Your task to perform on an android device: I want to open the first untitled document in google docs app
Image 0: 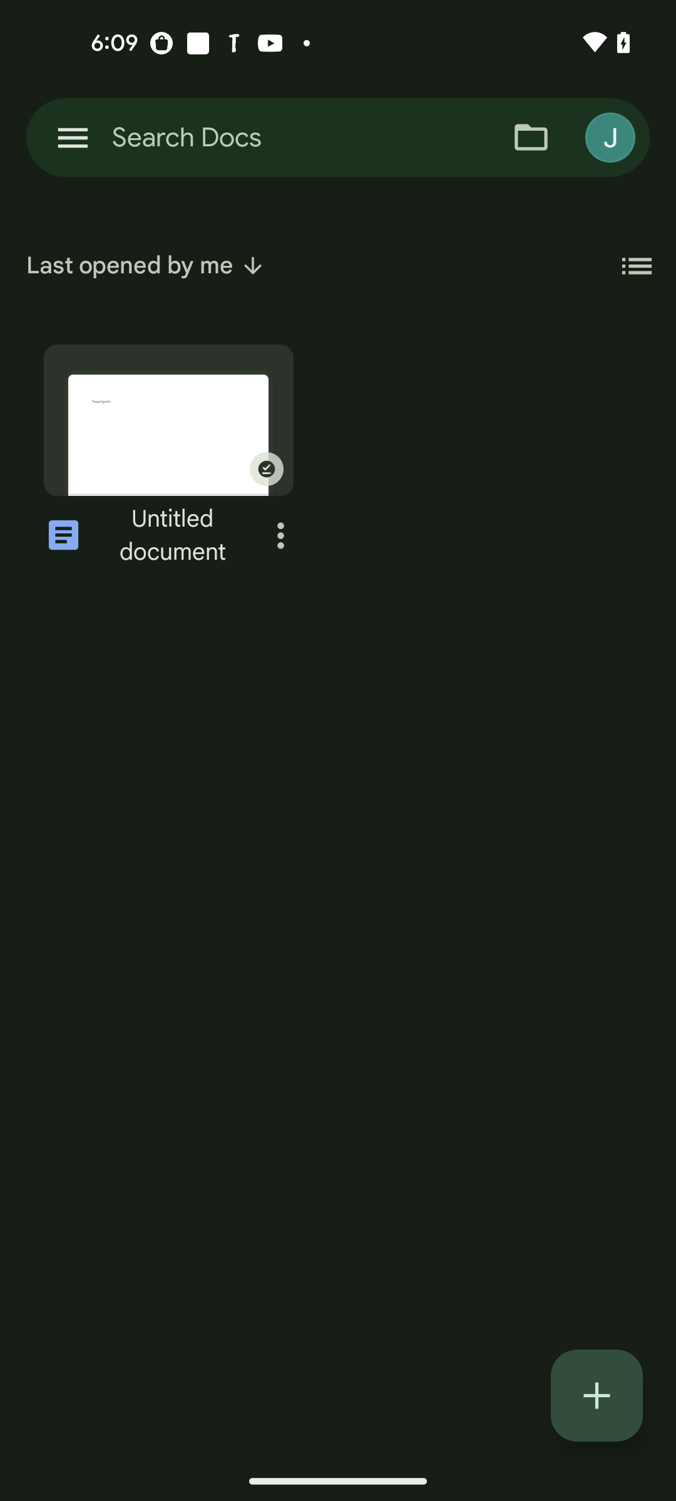
Click on the first untitled document
Step 0: click (168, 420)